Your task to perform on an android device: I'd want to send this drawing to my wife at victoria.leet@hotday.com.
Image 1: 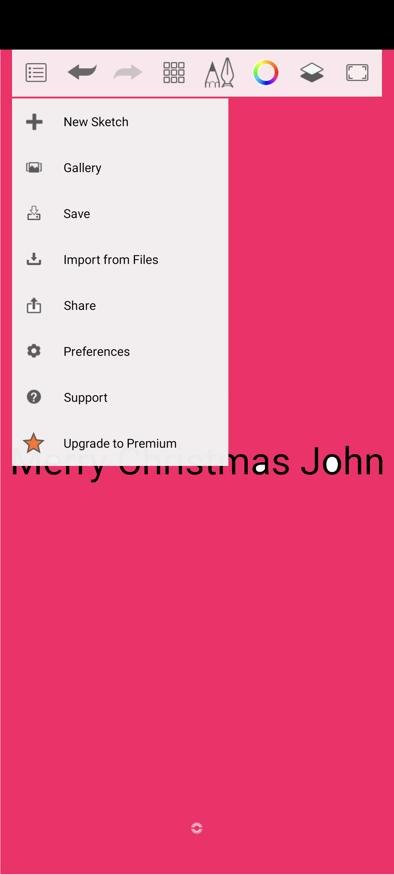
click on share option
Step 1: click (80, 305)
Image 2: 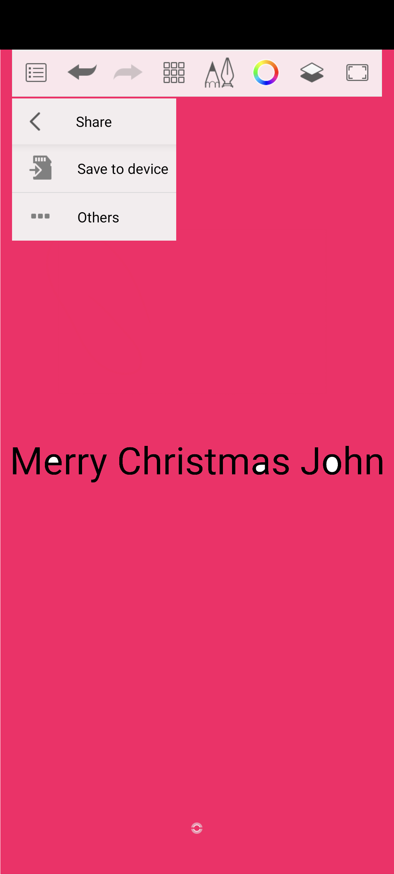
click on others option
Step 2: click (98, 217)
Image 3: 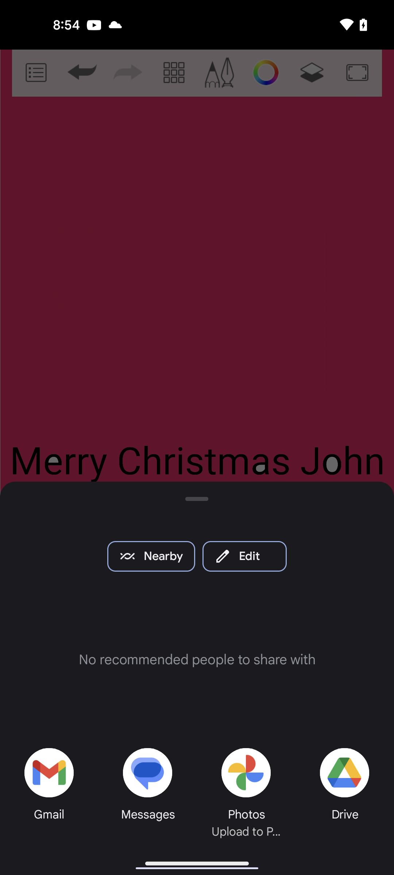
select the Gmail app
Step 3: click (50, 781)
Image 4: 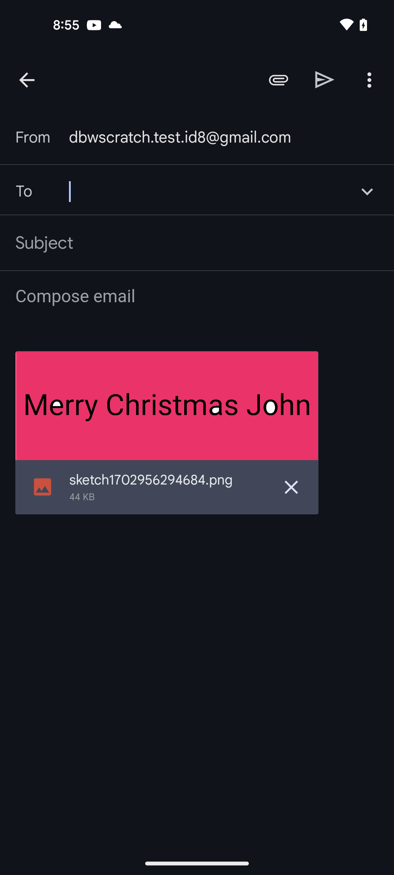
click on the email I'd section
Step 4: click (208, 191)
Image 5: 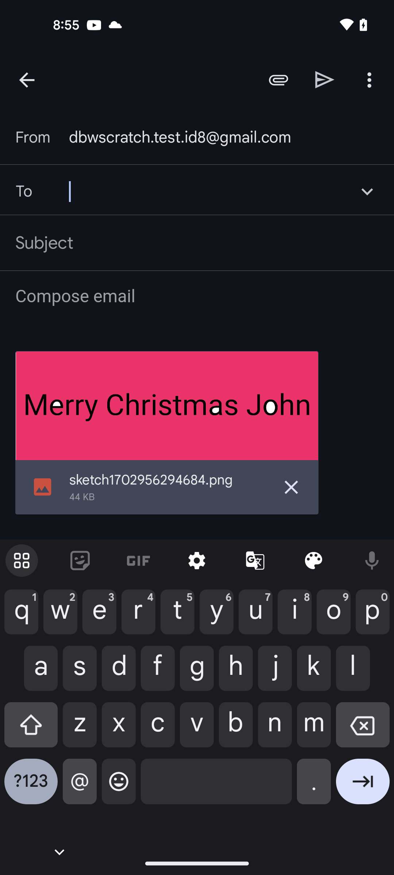
type email I'd victoria.leet@hotday.com
Step 5: type "victoria.leet@hotday.com"
Image 6: 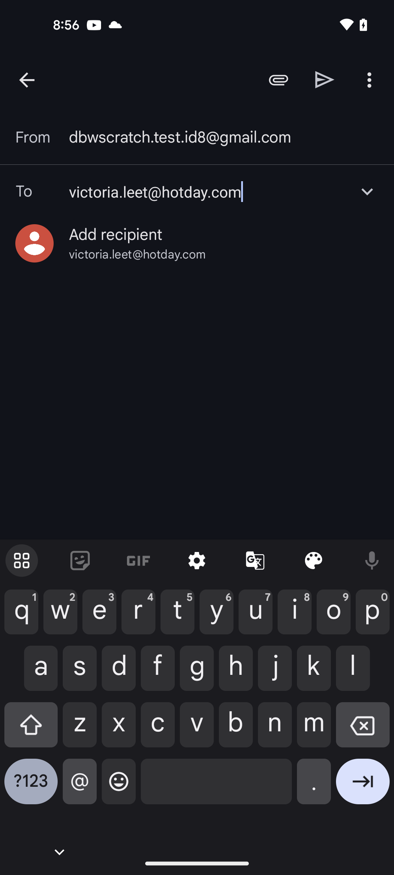
select the email id
Step 6: click (116, 234)
Image 7: 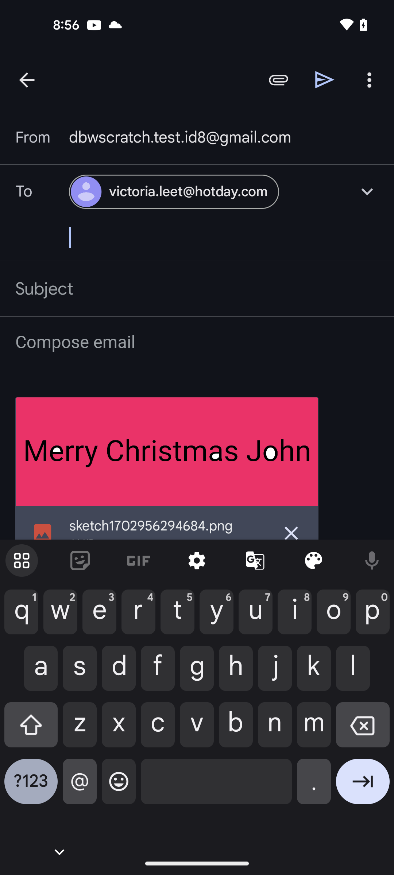
click on send icon
Step 7: click (325, 79)